Your task to perform on an android device: Get the walking directions from my home to the Taki Sushi restaurant in the Maps app
Image 0: 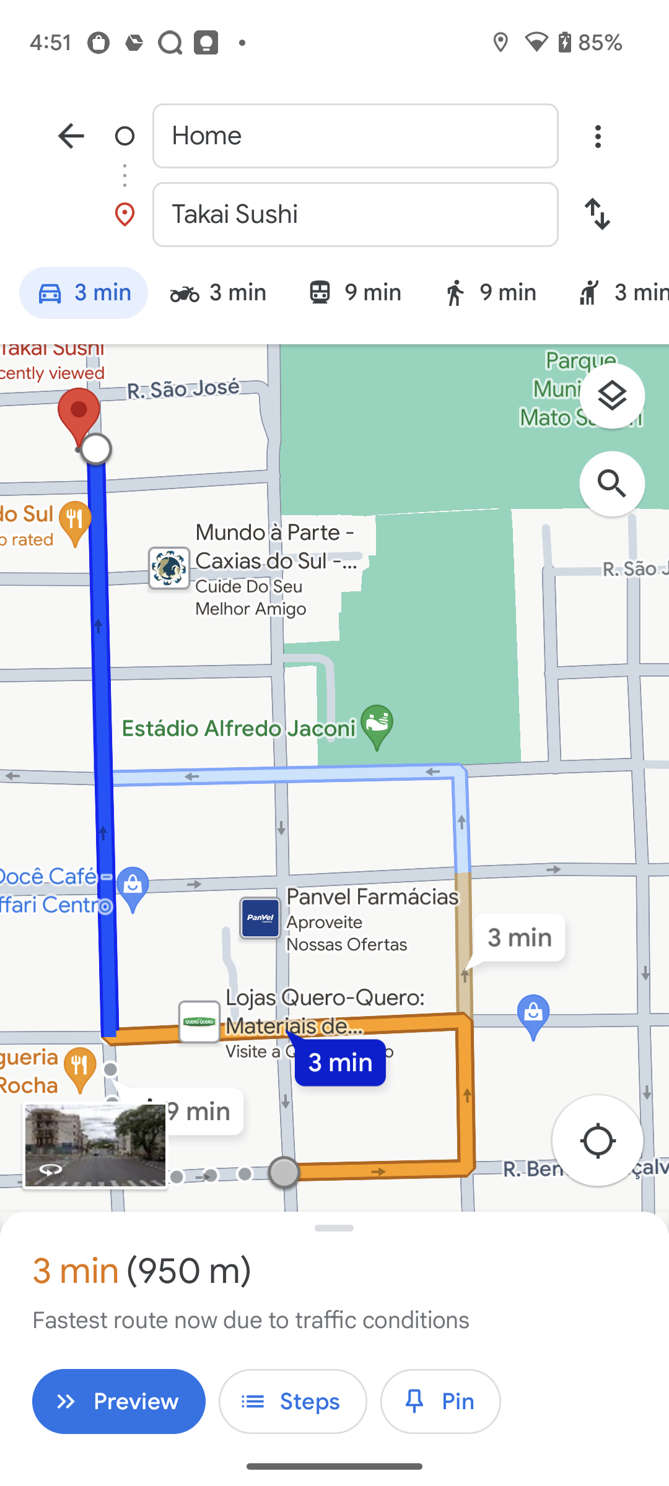
Click on the Walking distance mode
Step 0: click (508, 292)